Your task to perform on an android device: I want to create a new note in the Keep Notes app and name the note "Quote by Buddha".
Image 0: 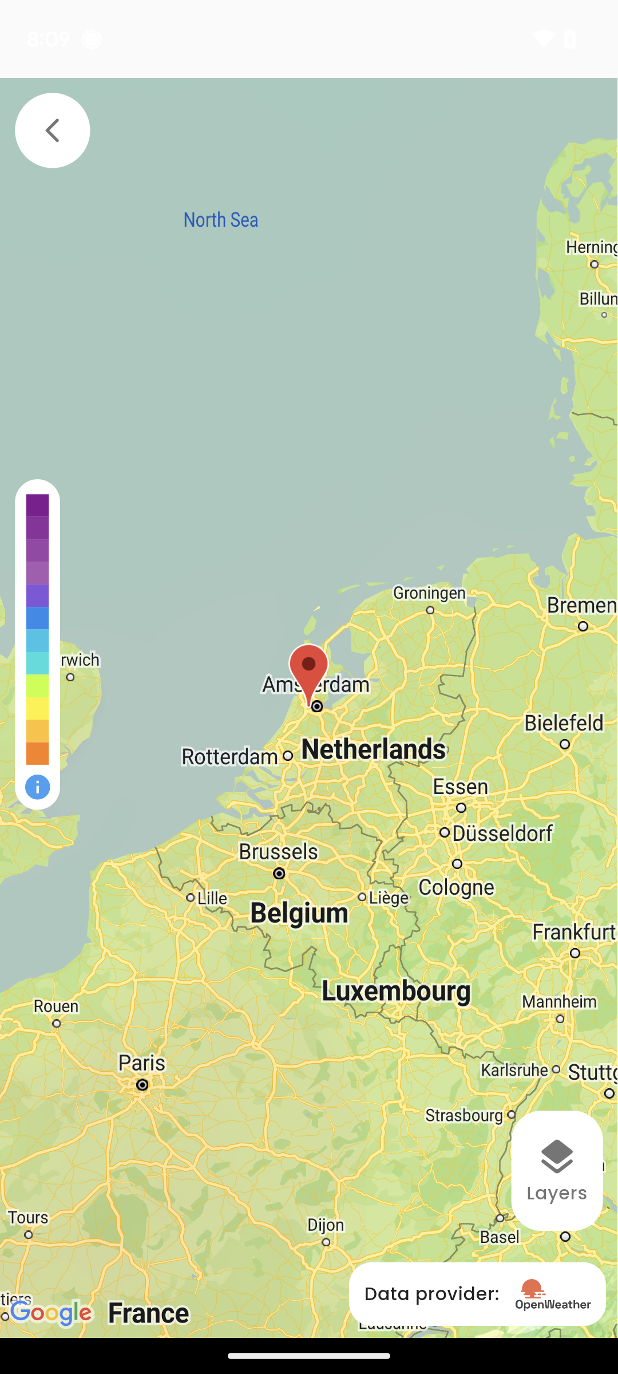
Open the app Keep Notes.
Step 0: open app "Keep Notes"
Image 1: 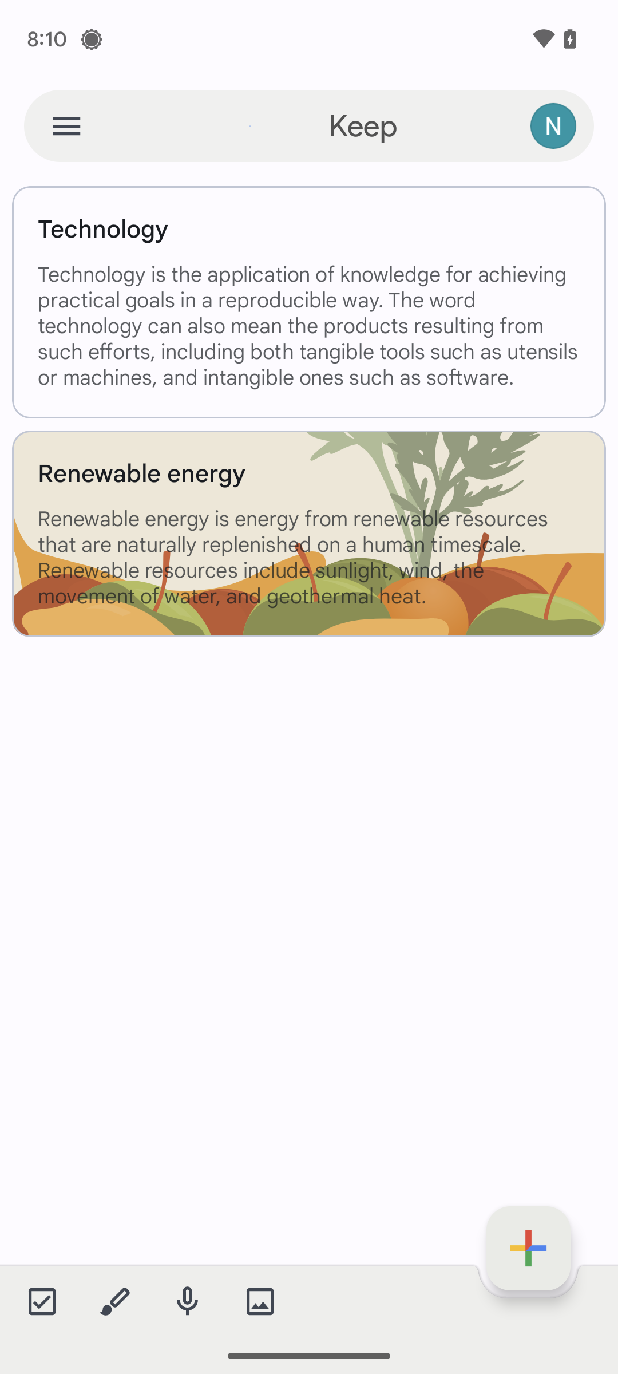
Click on the Plus(+) icon at the bottom right of the screen.
Step 1: click (528, 1248)
Image 2: 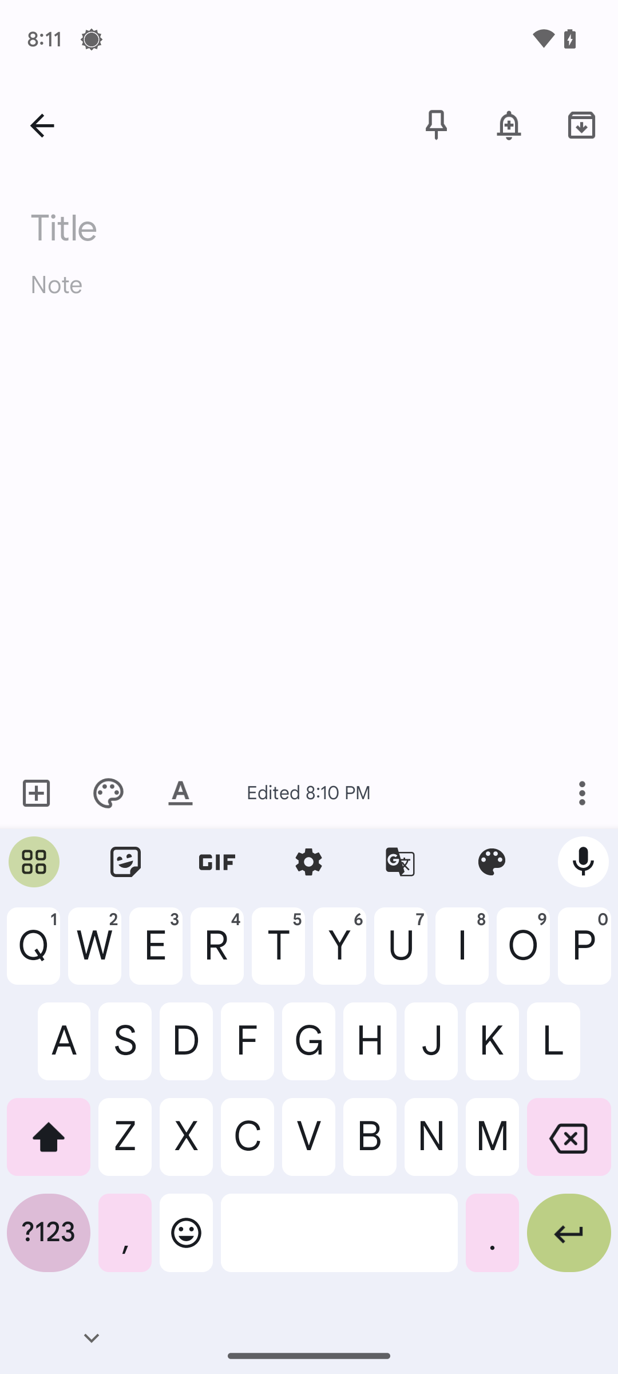
Click on the title of the note.
Step 2: click (319, 228)
Image 3: 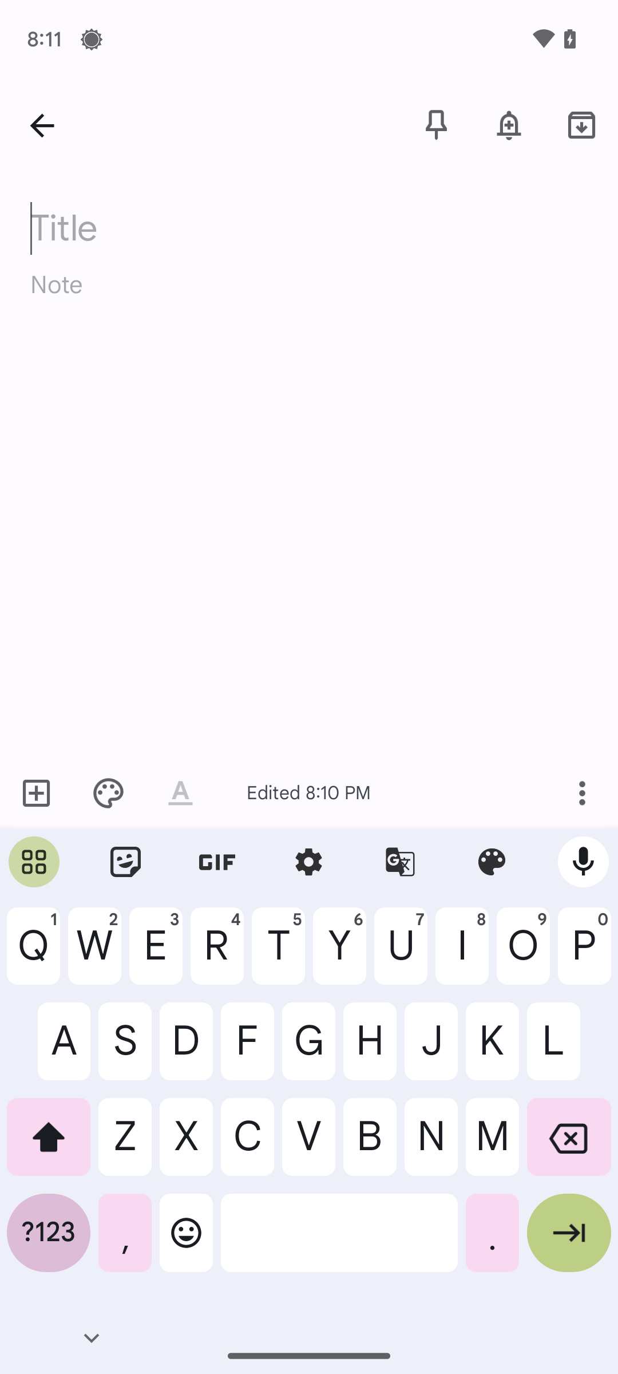
Type in Quote by Buddha.
Step 3: type "Quote by Buddha"